Your task to perform on an android device: Open G-forms App , open form name as Contact information and preview
Image 0: 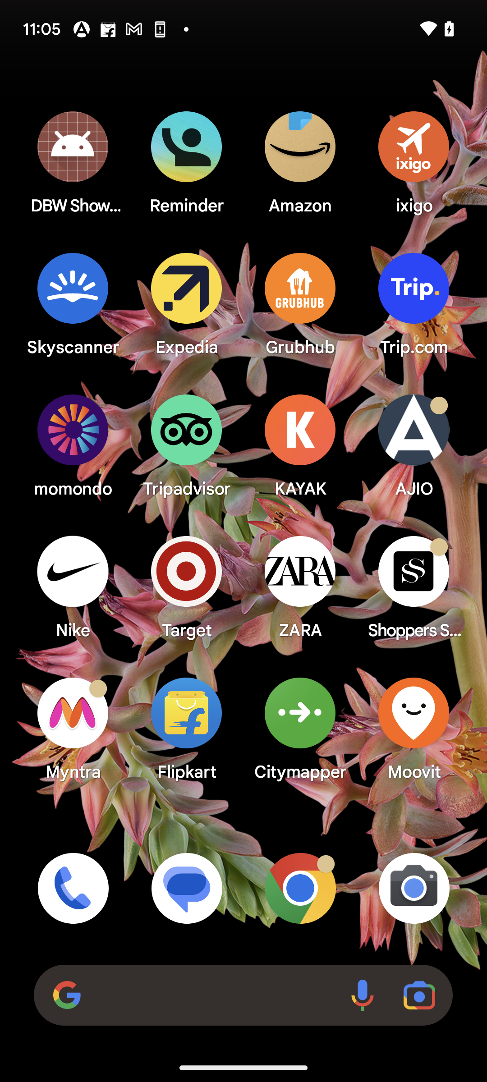
Open the  App G-forms 
Step 0: open app "G-Forms"
Image 1: 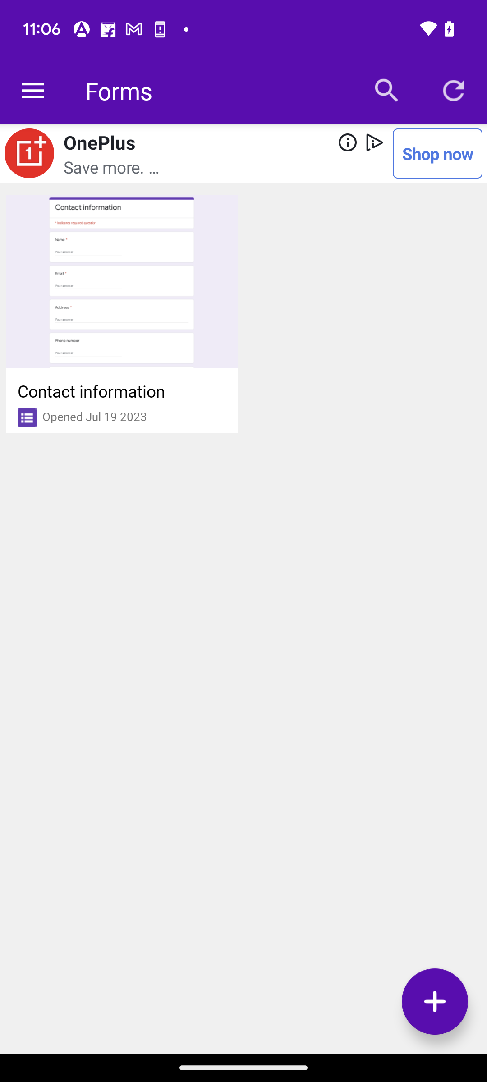
Click on the form Contact information 
Step 1: click (122, 313)
Image 2: 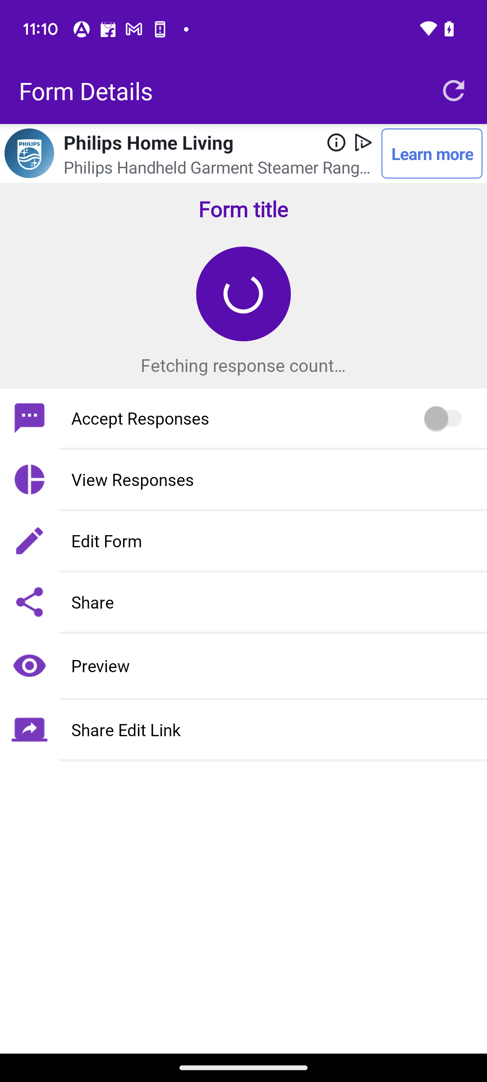
Click on the Preview option 
Step 2: click (243, 665)